Your task to perform on an android device: I enjoy the restaurant meal and would want to refer it to my sister Mared. Share the Bouvardia Restaurant by using the OpenTable app with Mared at maredharris@gmail.com.
Image 0: 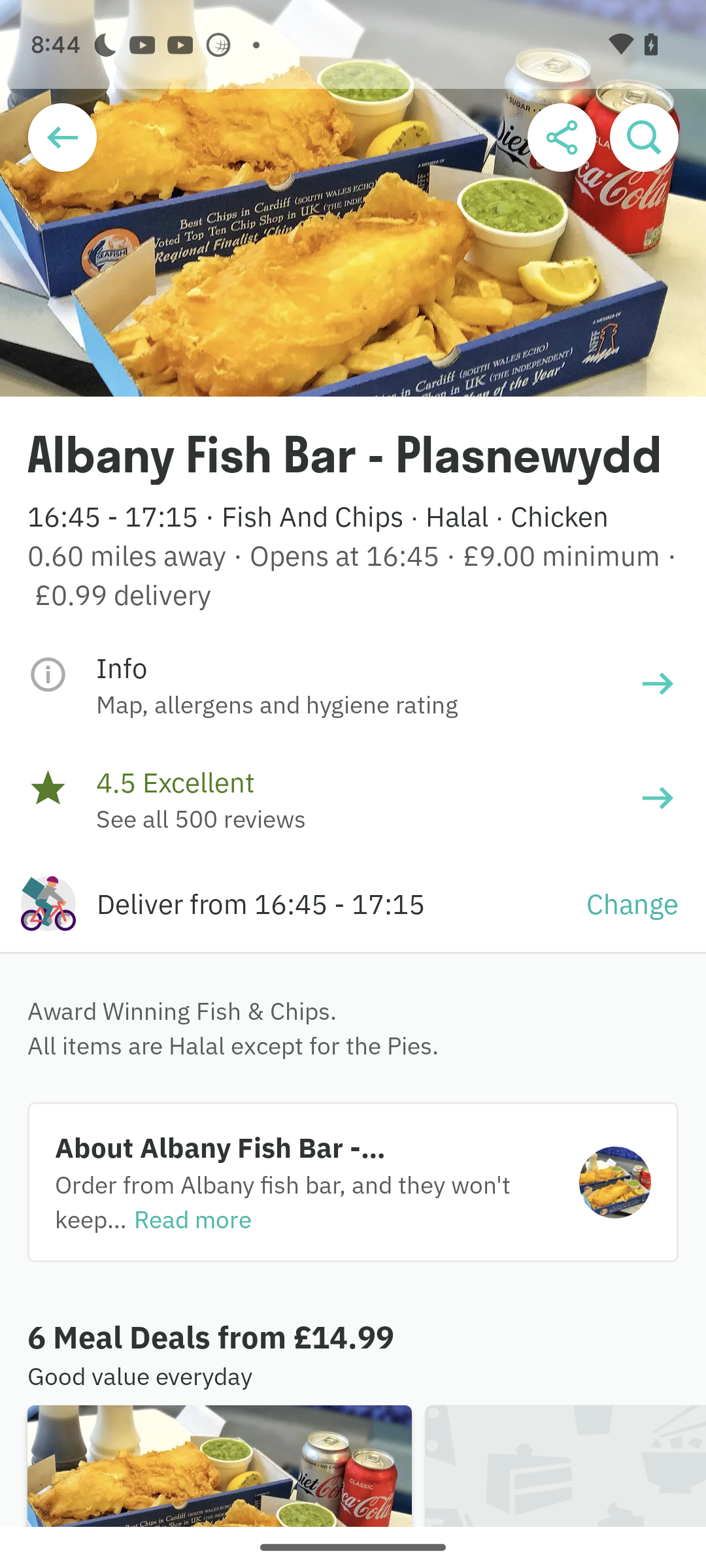
Open the Opentable app
Step 0: open app "OpenTable"
Image 1: 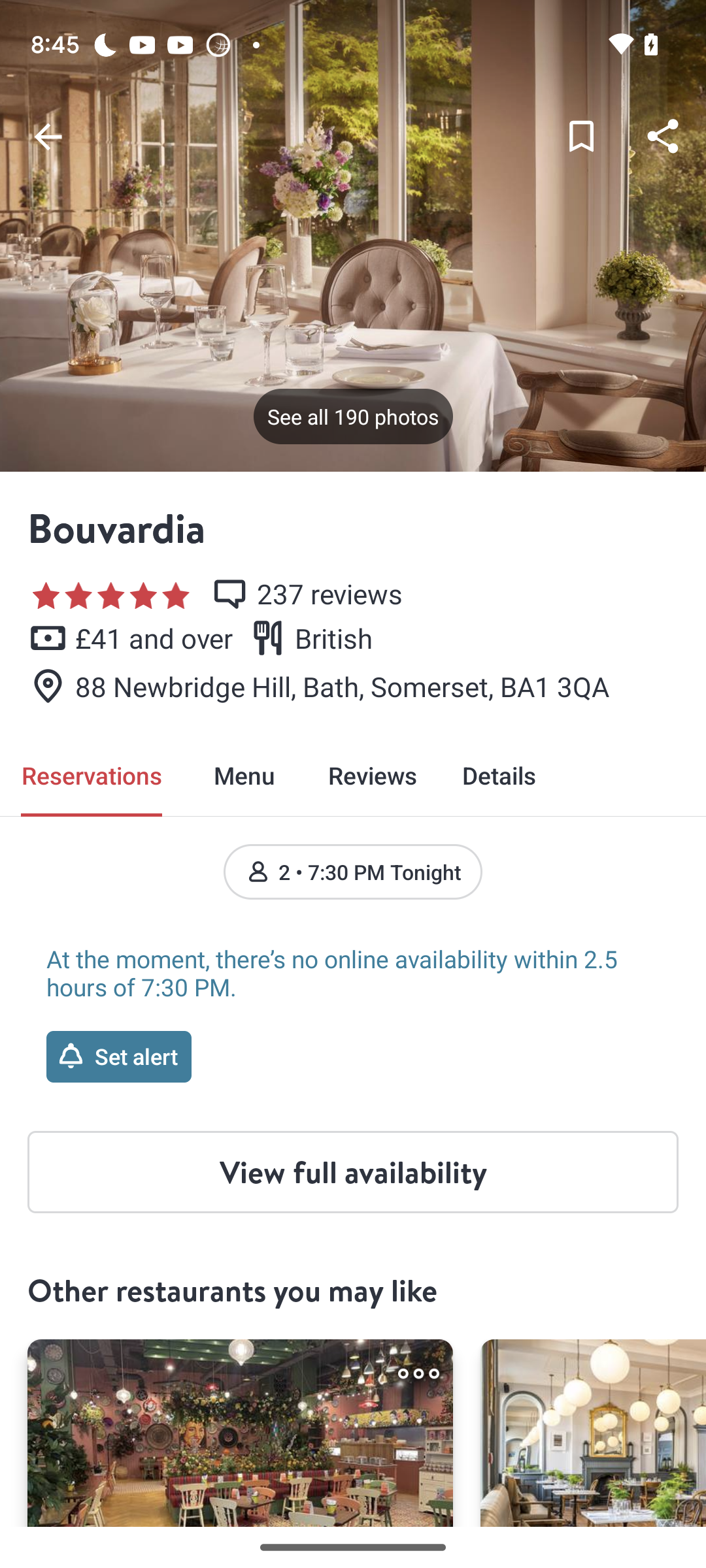
Click on the share option
Step 1: click (664, 137)
Image 2: 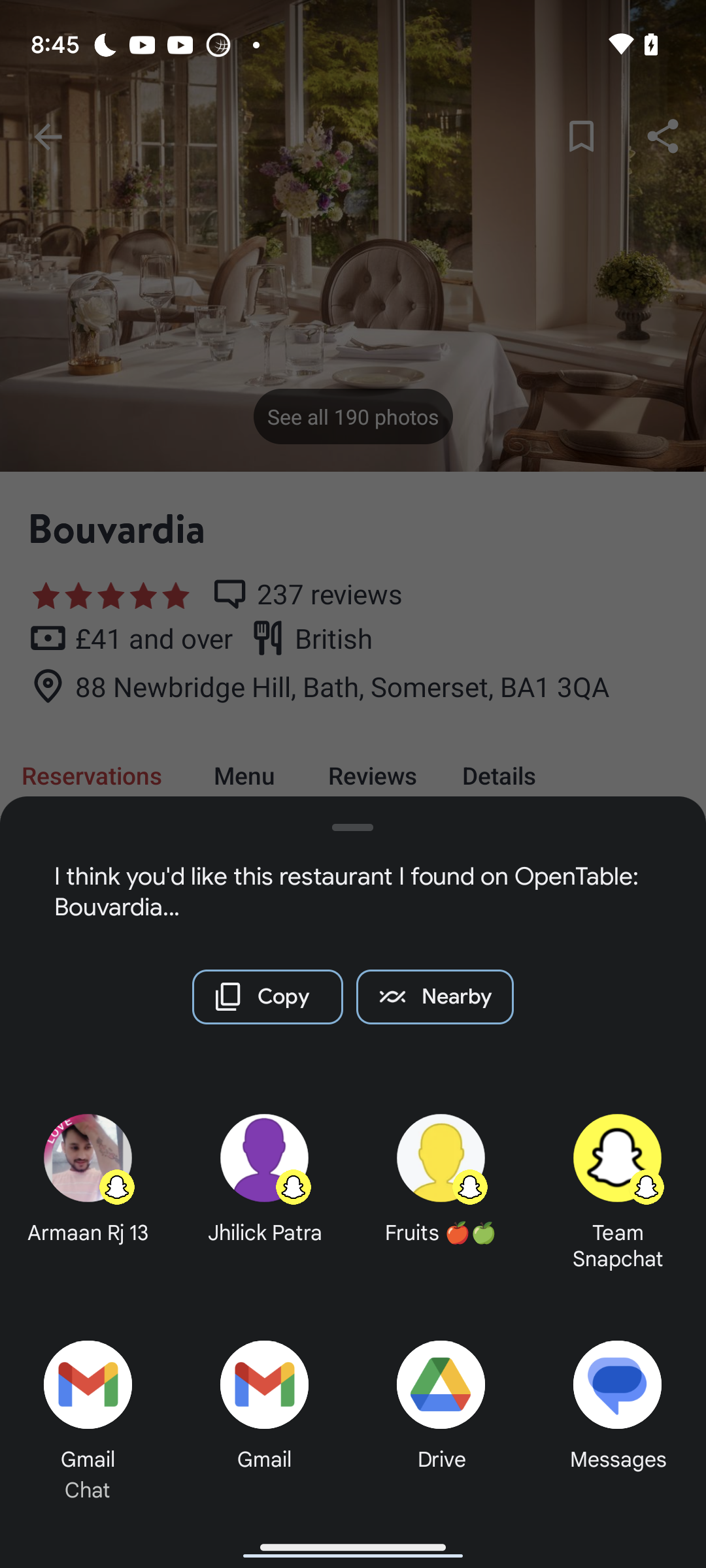
Click on the gmail option
Step 2: click (264, 1460)
Image 4: 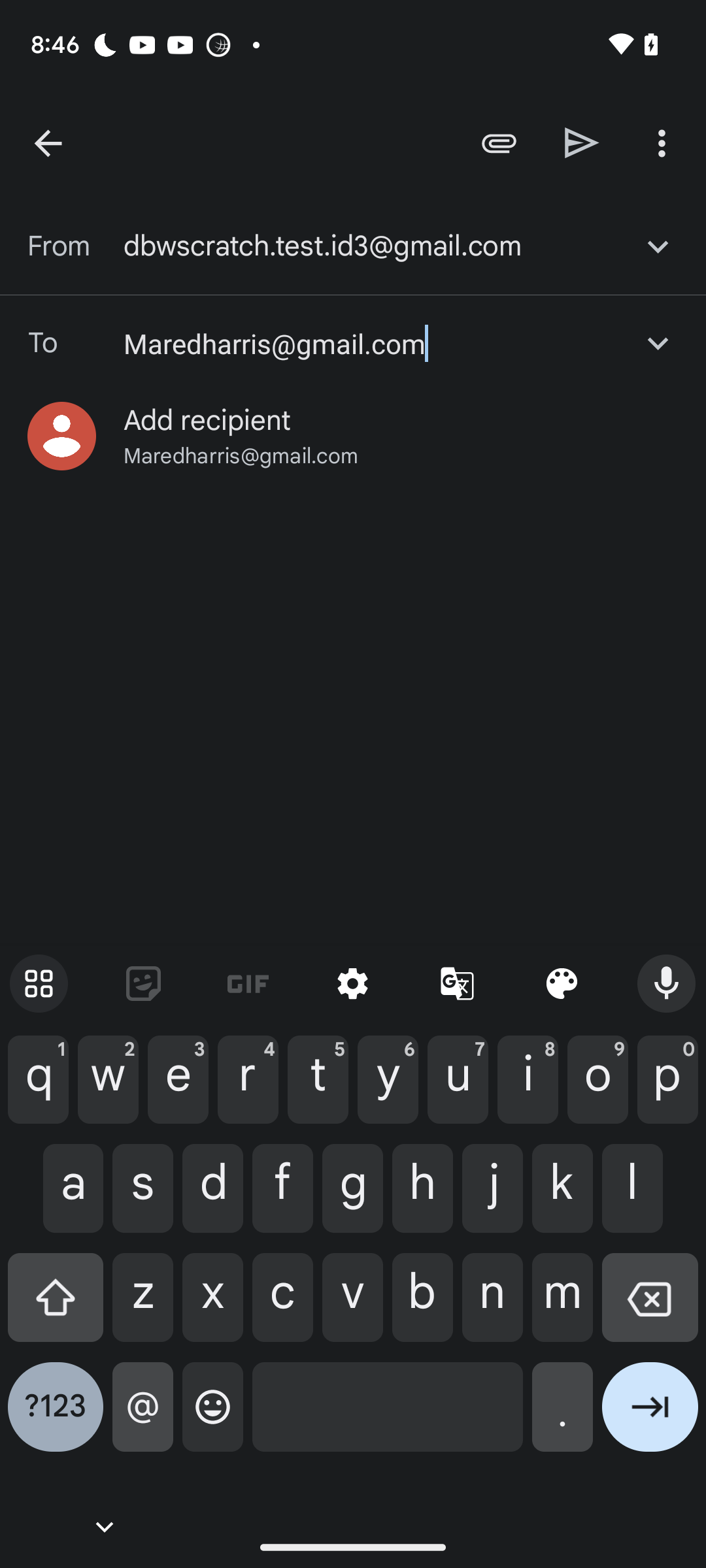
Click on the suggested email id
Step 4: click (401, 436)
Image 5: 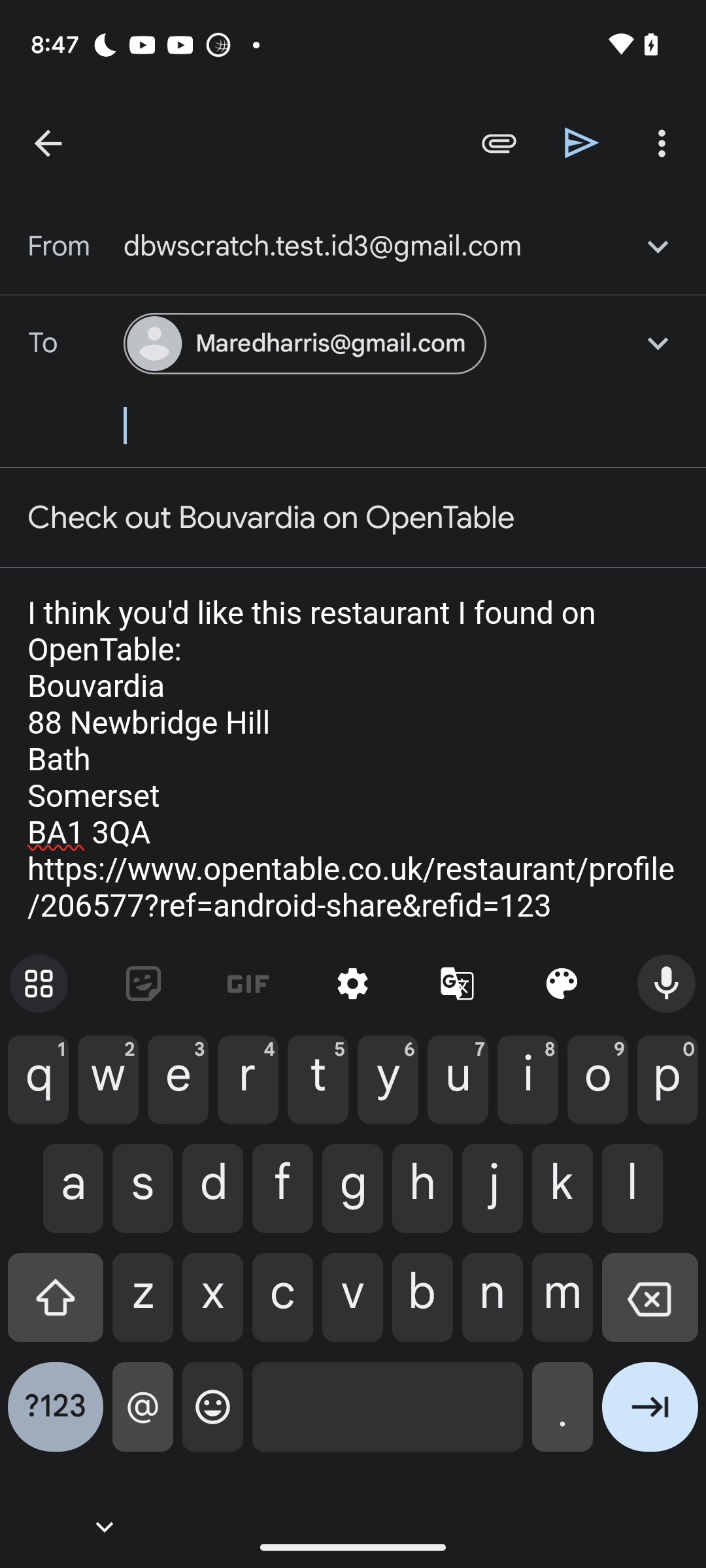
Click on the send icon
Step 5: click (582, 142)